Your task to perform on an android device: Search for Barbie Firefighter Doll
Image 0: 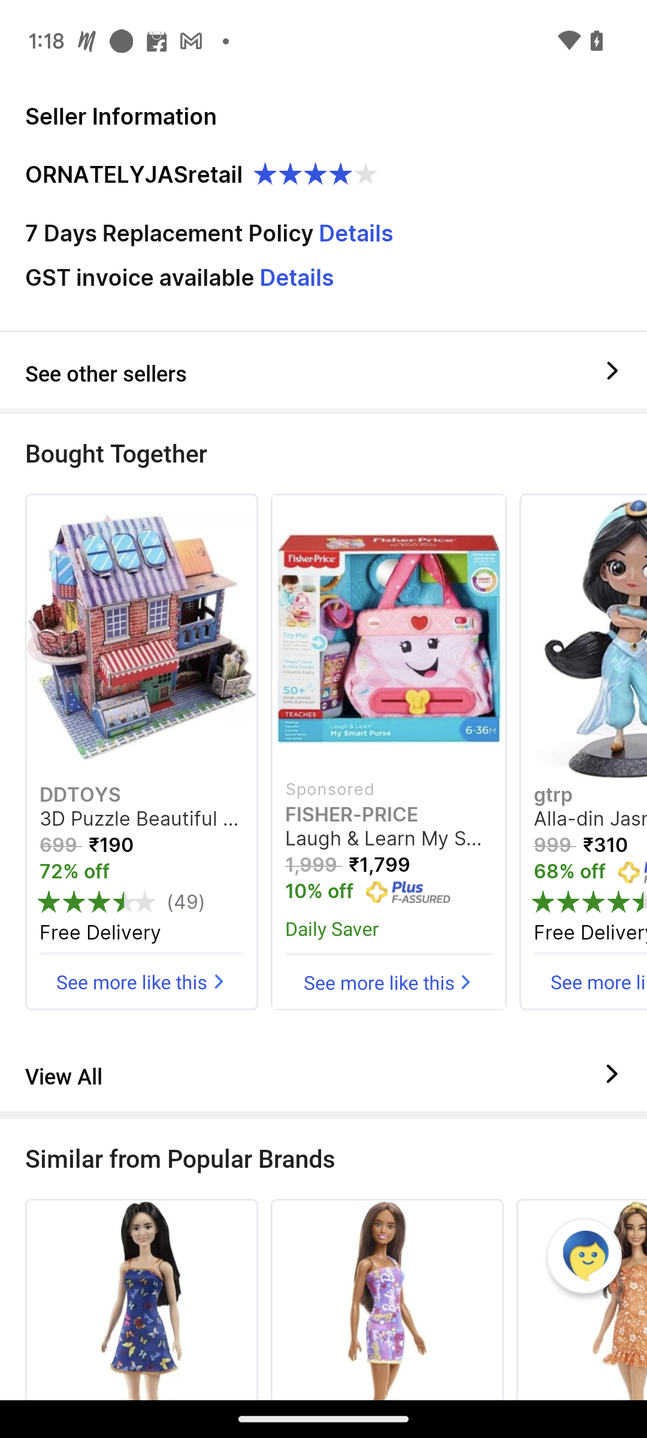
Go back to the previous screen.
Step 0: press back button
Image 1: 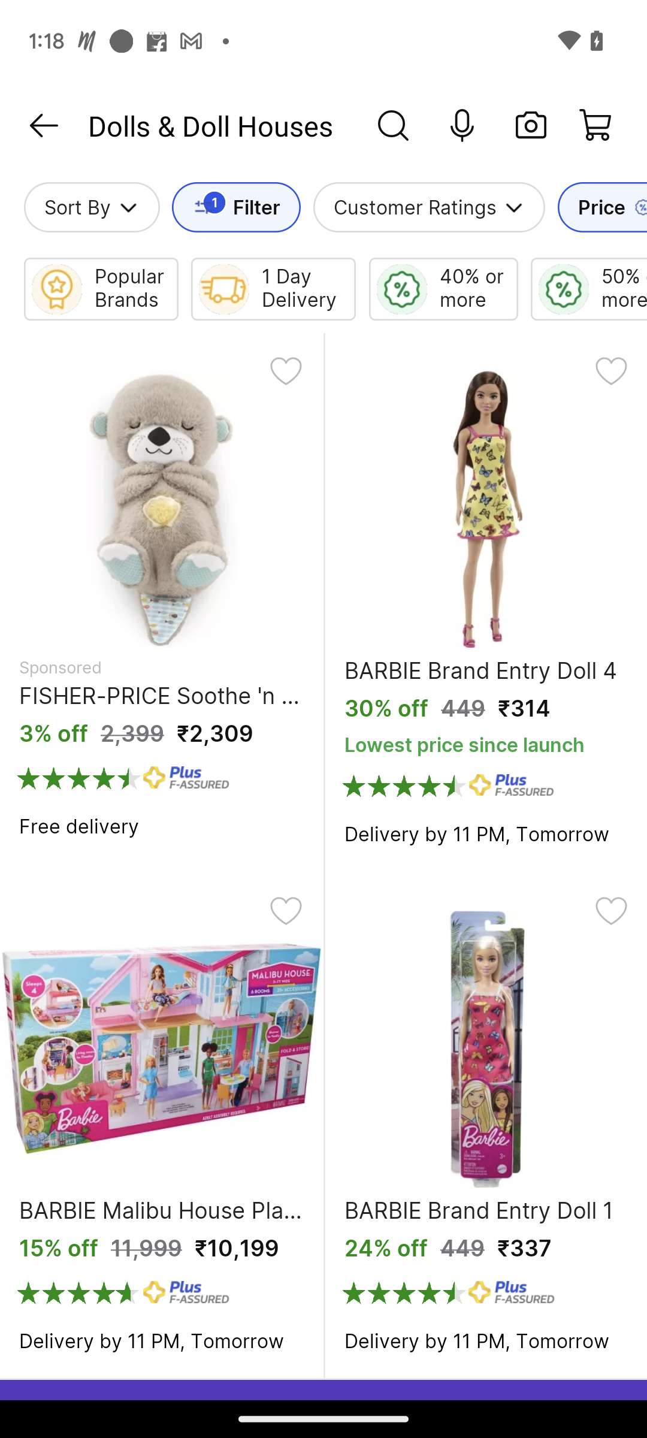
Click on the search icon presented at the top of the screen.
Step 1: click (393, 125)
Image 2: 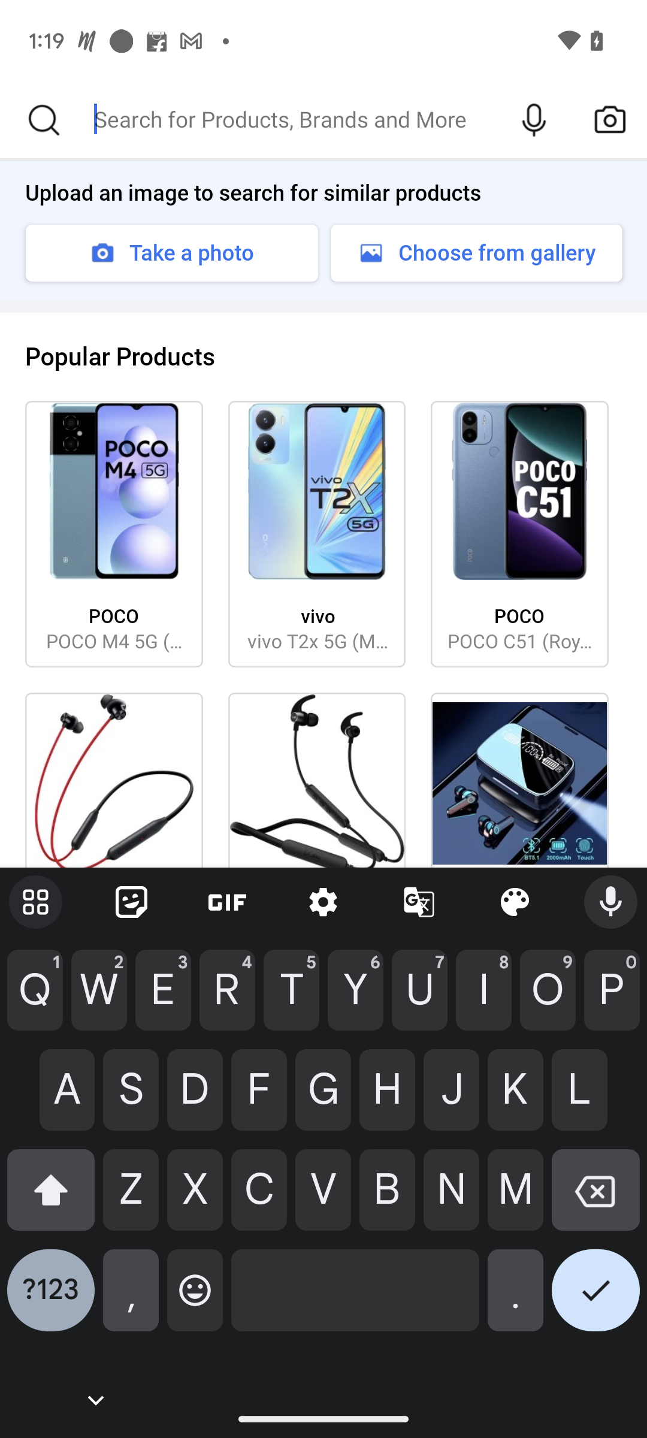
Type Barbie Firefighter Doll in the search bar.
Step 2: type "Barbie Firefighter Doll"
Image 4: 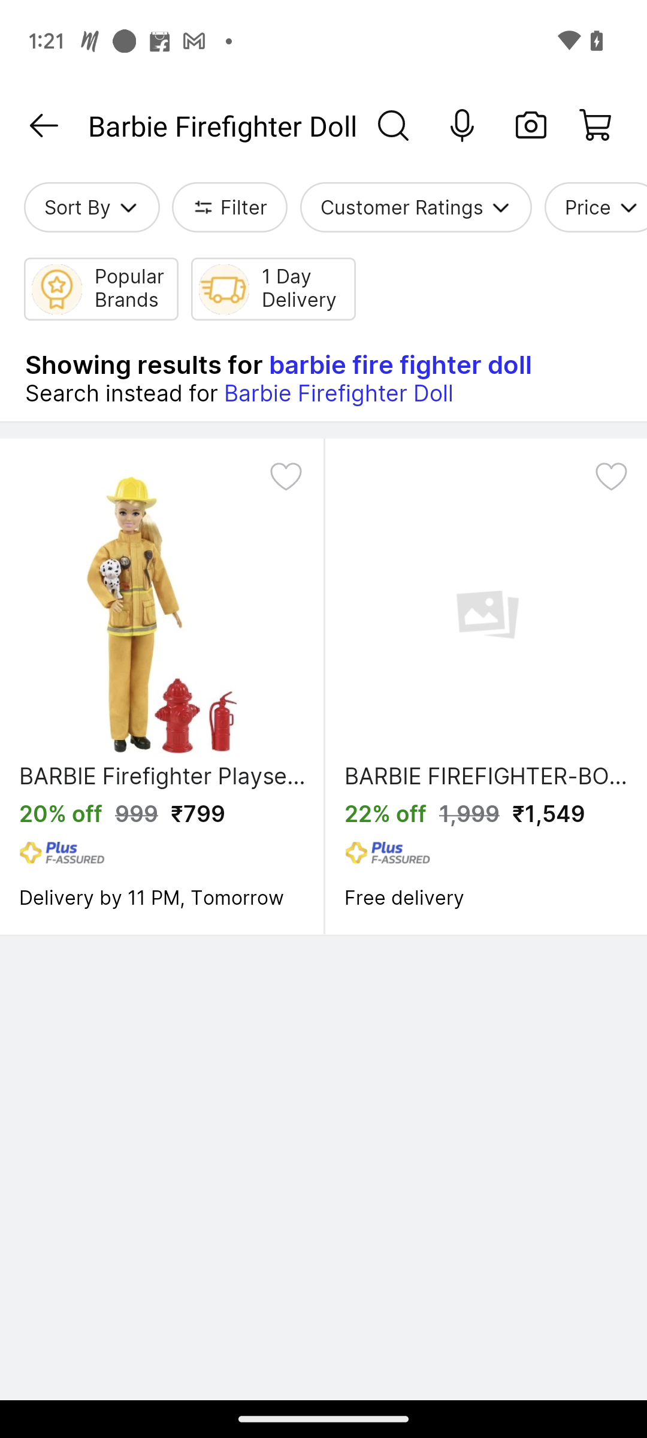
Click on the tick icon presented on the right side of the keyboard.
Step 4: wait
Image 5: 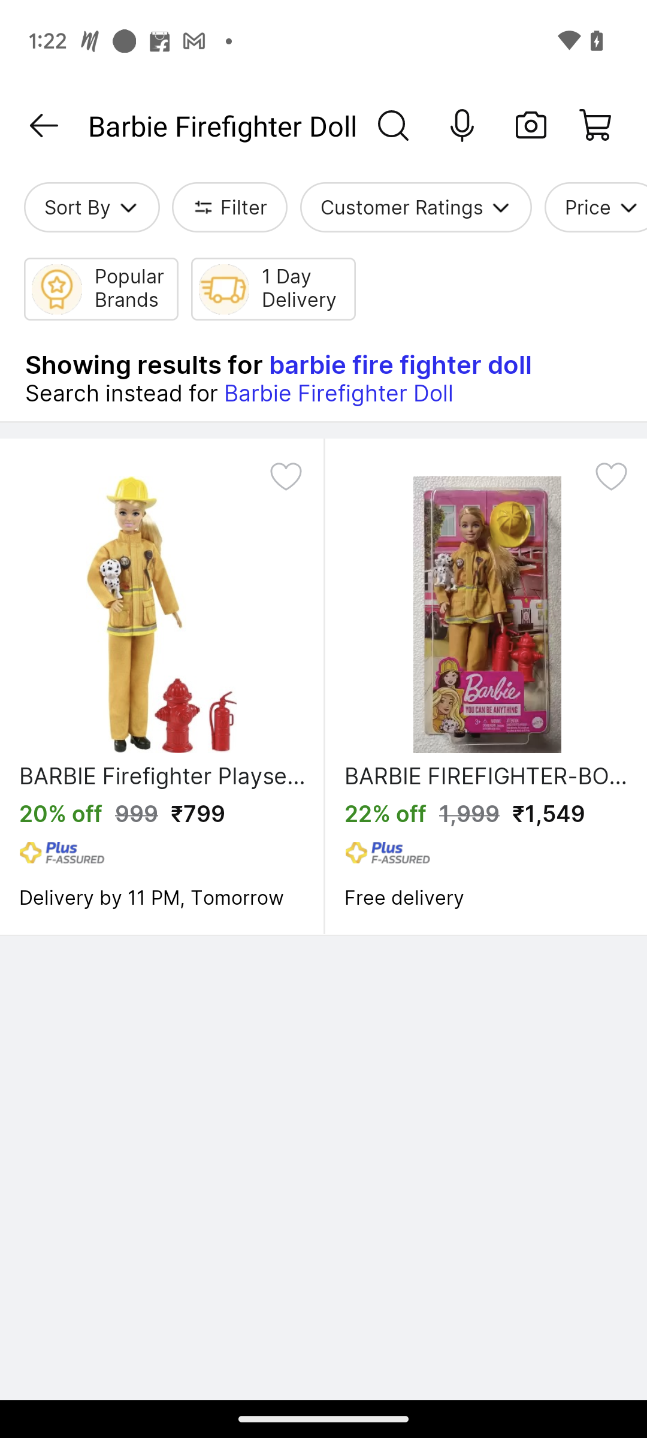
click on the second option from the result.
Step 5: click (550, 711)
Image 6: 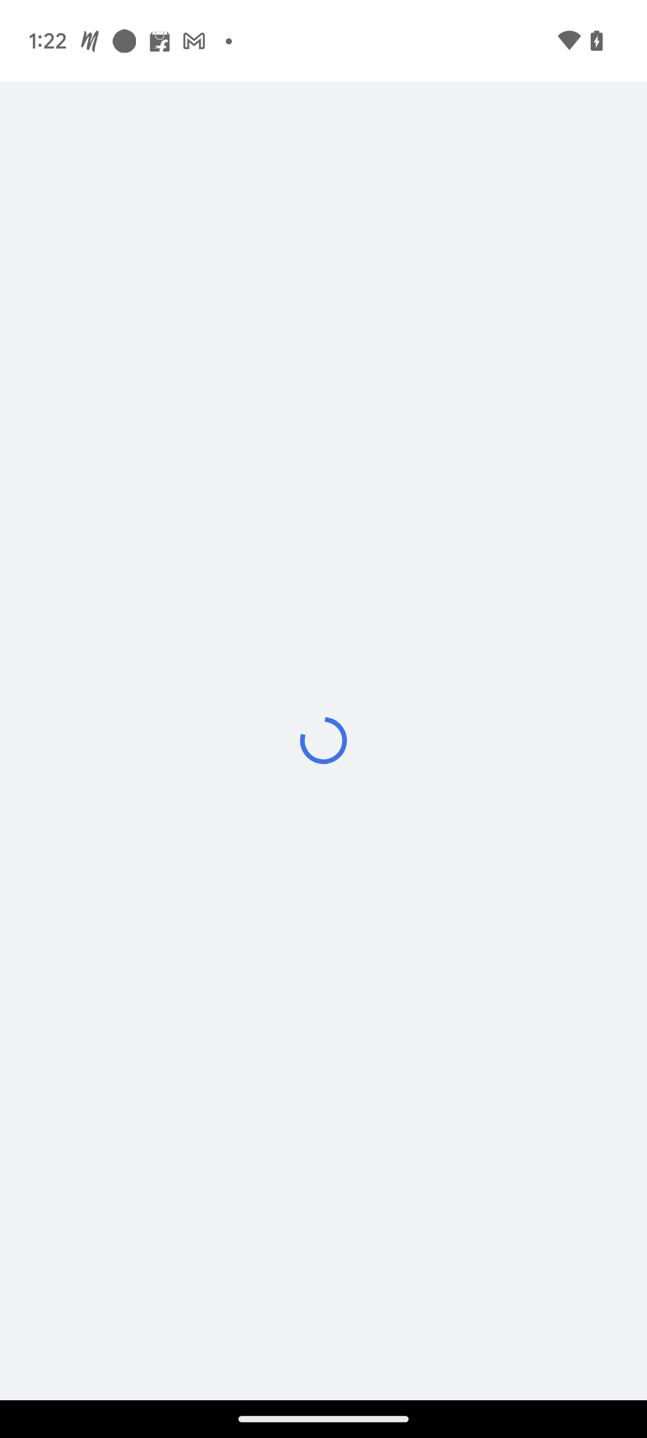
click on the second option from the result.
Step 6: wait